Your task to perform on an android device: I'm a great admirer of the band Imagine Dragon, thus I want to listen to their new song on the Vimeo app.
Image 0: 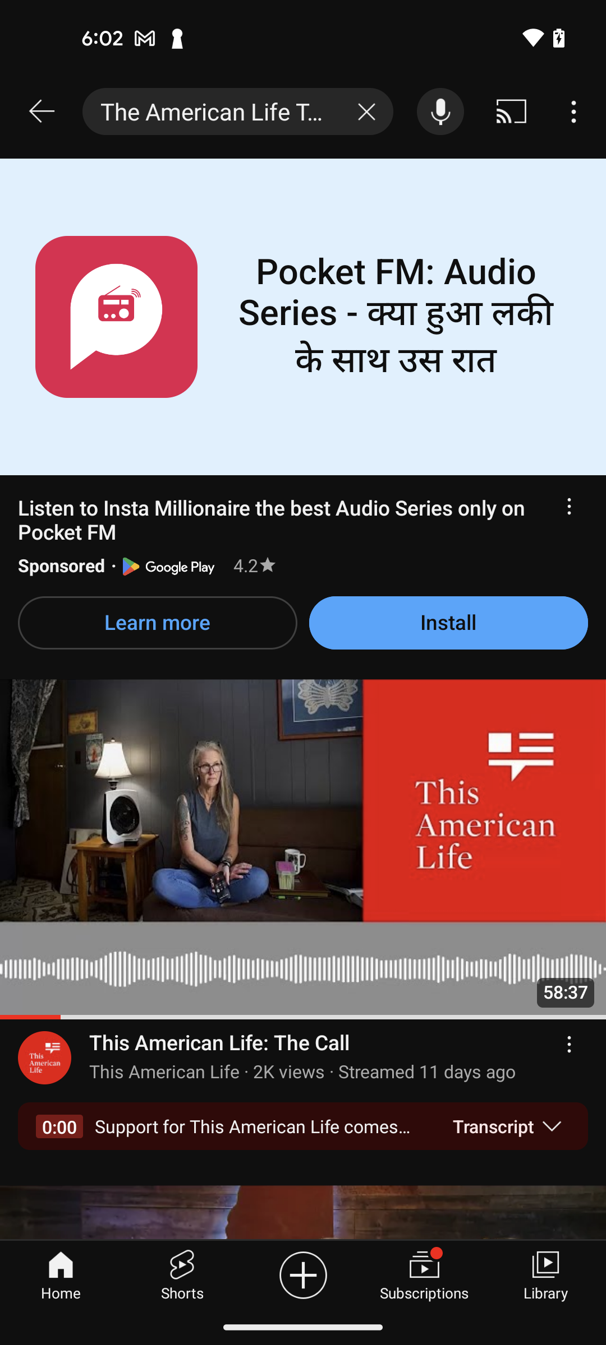
open the Vimeo app
Step 0: open app "Vimeo"
Image 1: 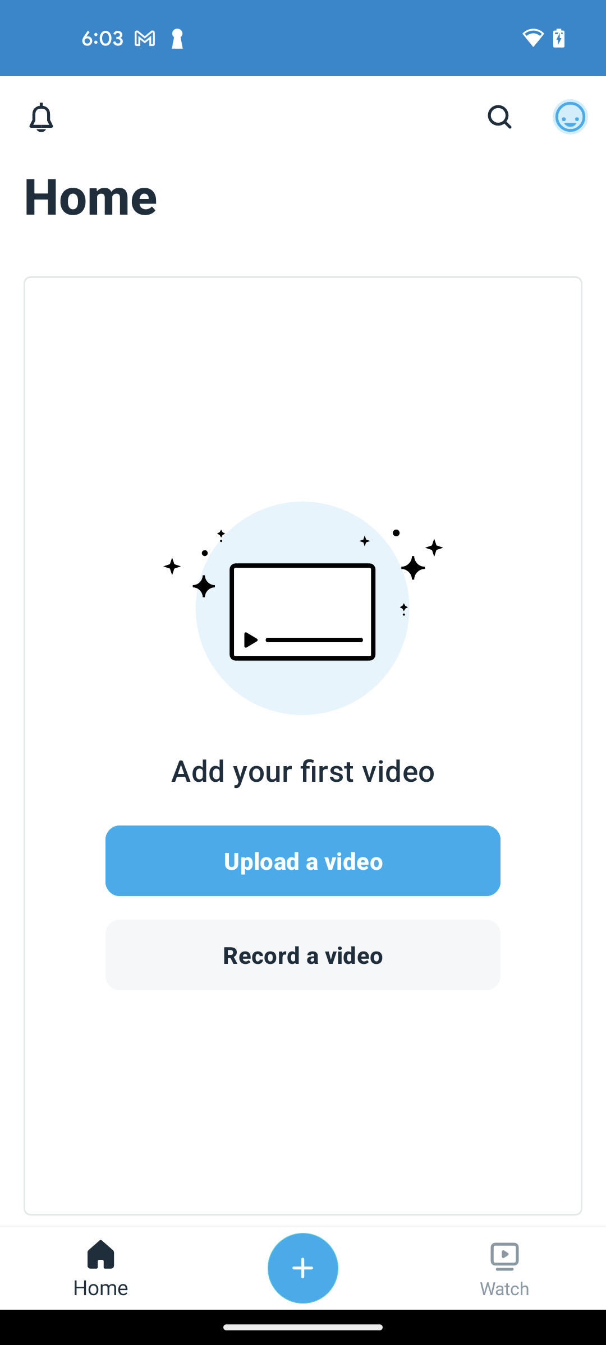
click on the search icon at the top right corner of the screen
Step 1: click (499, 117)
Image 2: 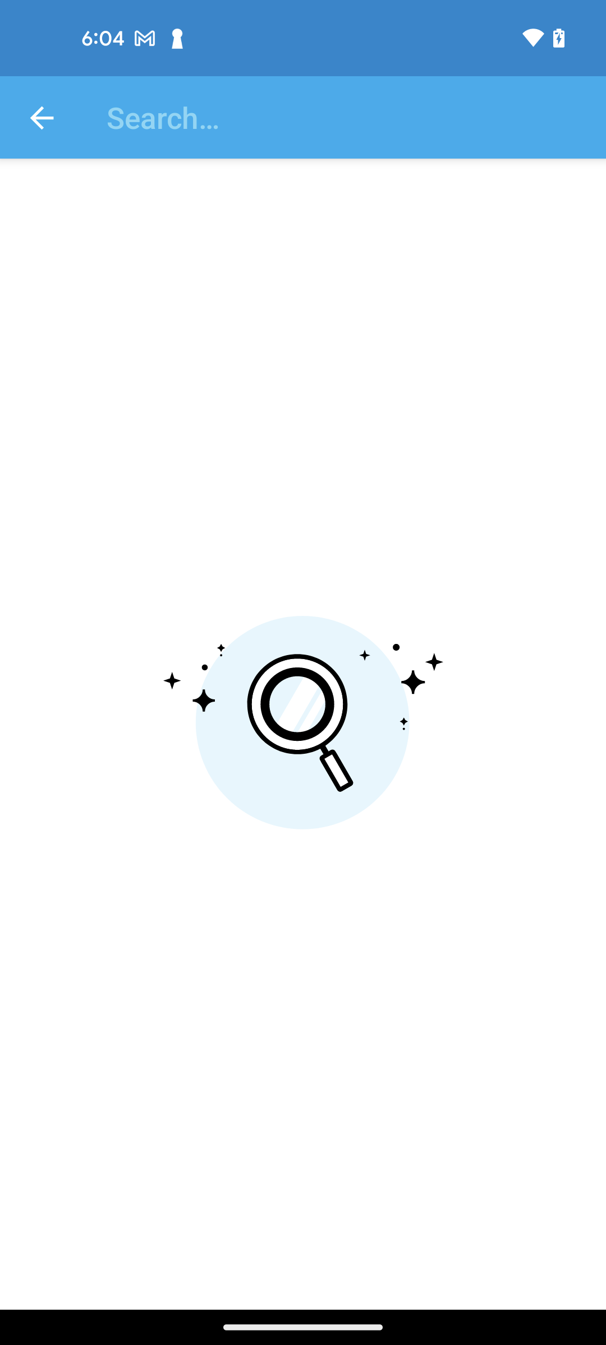
click on the search bar at the top of the screen
Step 2: click (353, 117)
Image 4: 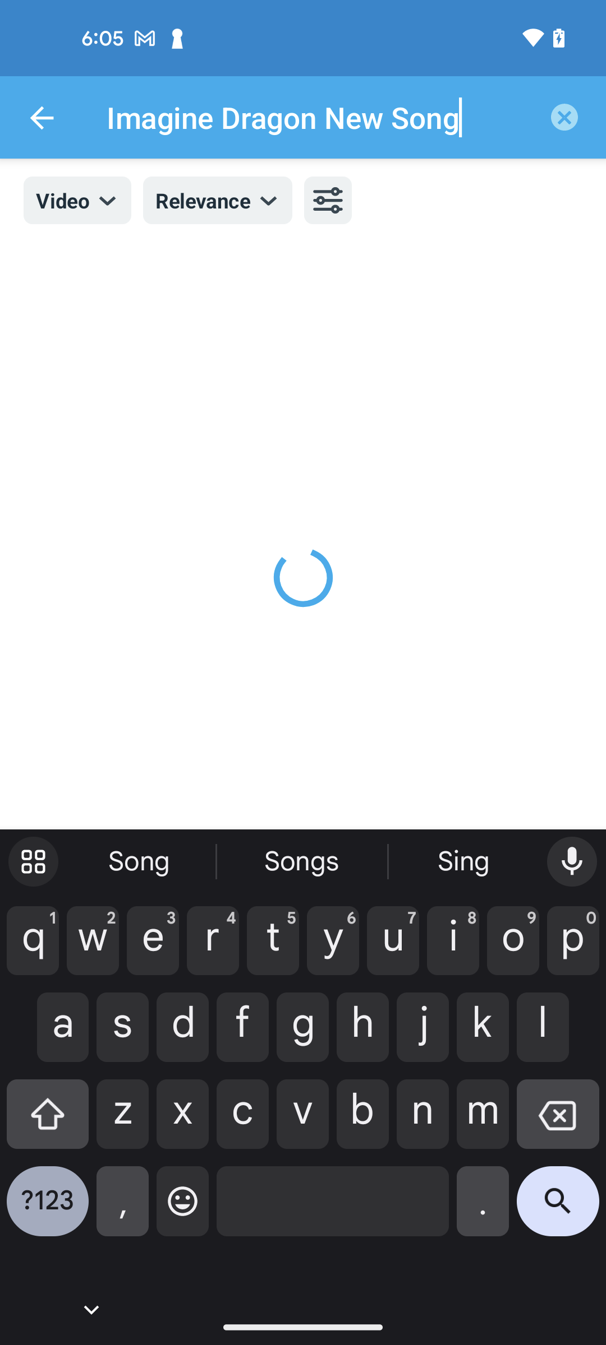
enter the video name Imagine Dragon New Song
Step 4: wait